Your task to perform on an android device: View the details of TERREX FREE HIKER 2.0 Low GORE-TEX HIKING SHOES  in the Adidas app 
Image 0: 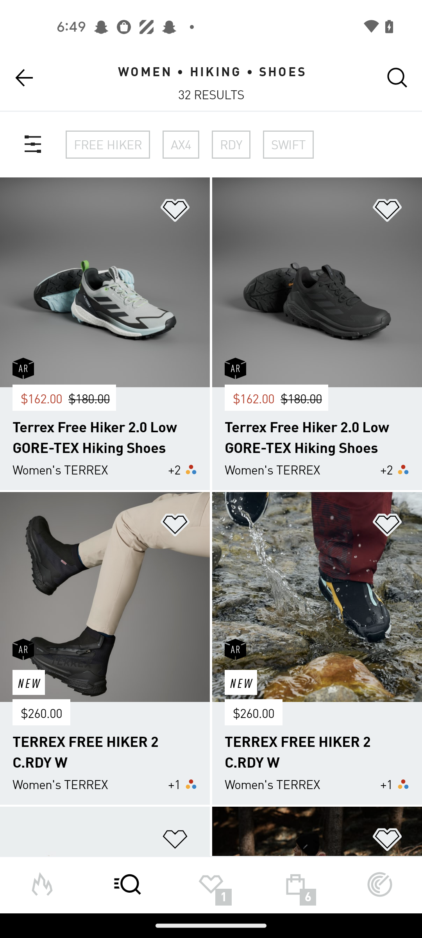
Click on the TERREX FREE HIKER 2.0 Low GORE-TEX HIKING SHOES 
Step 0: click (104, 282)
Image 1: 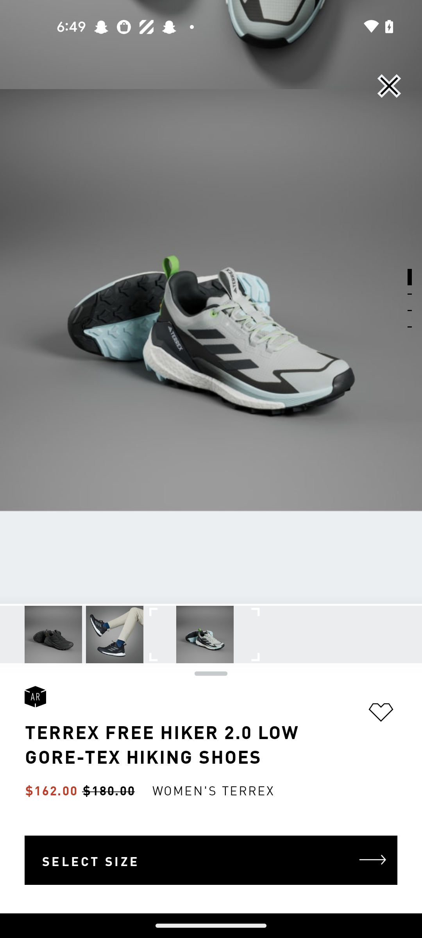
Swipe up to view the details 
Step 1: scroll down
Image 2: 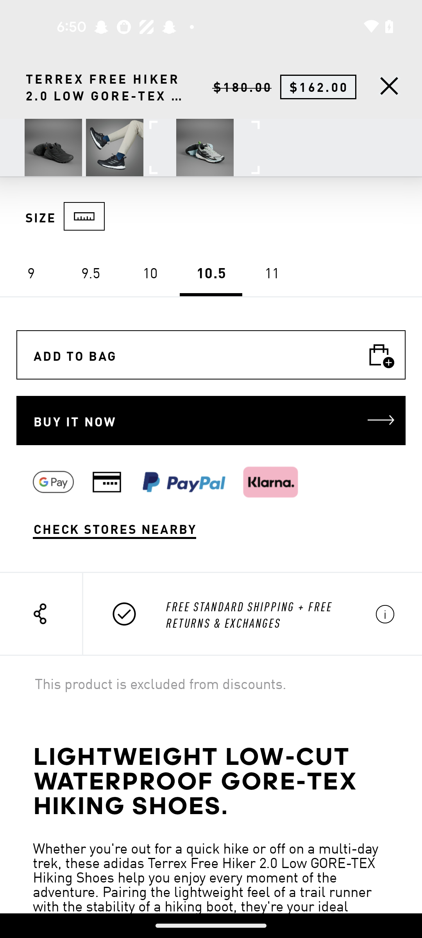
Swipe up to view the details 
Step 2: scroll down
Image 3: 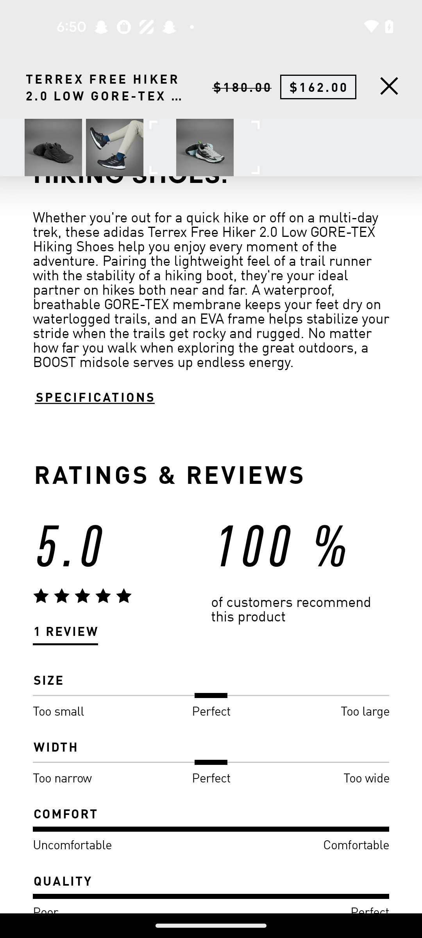
Swipe up to view the details 
Step 3: scroll down